Your task to perform on an android device: Complete the lesson 1 of the French language in the Duolingo app
Image 1: 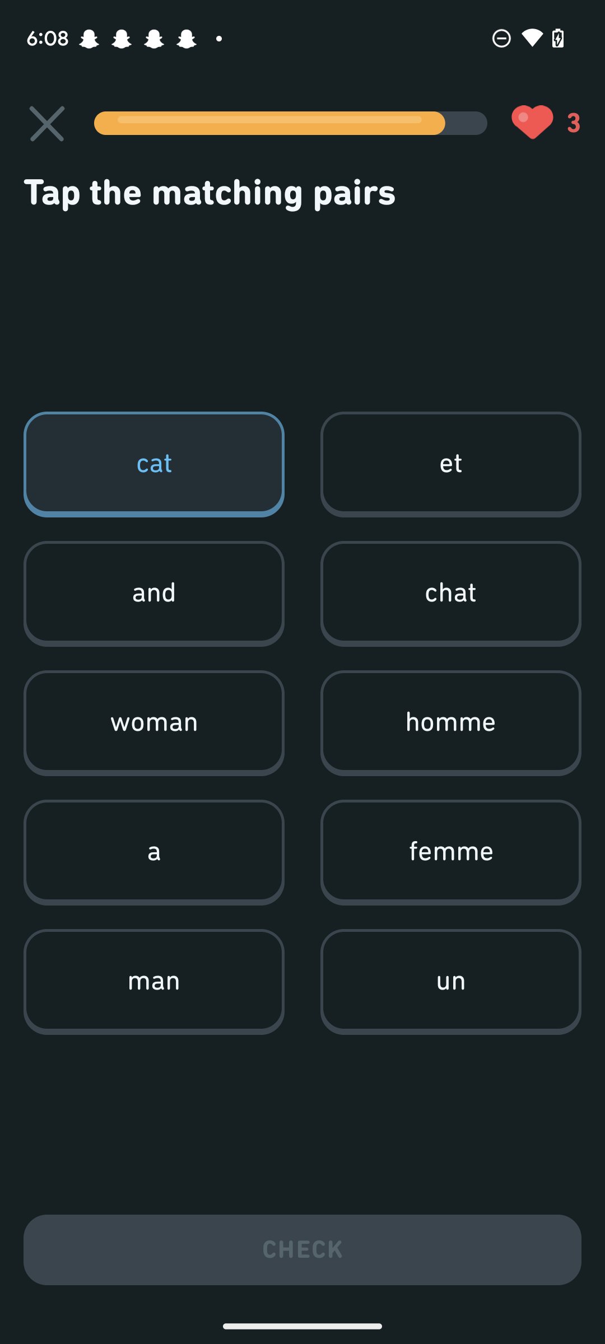
Click on the chat button
Step 1: click (450, 592)
Image 2: 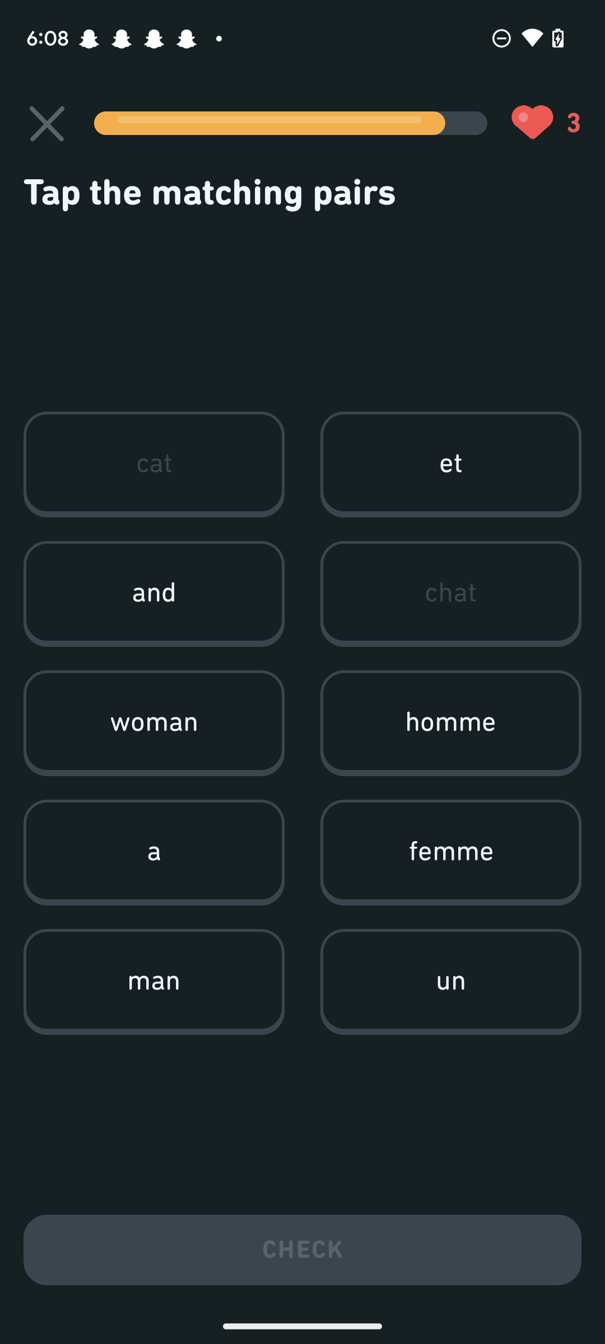
Click on the woman button
Step 2: click (153, 721)
Image 3: 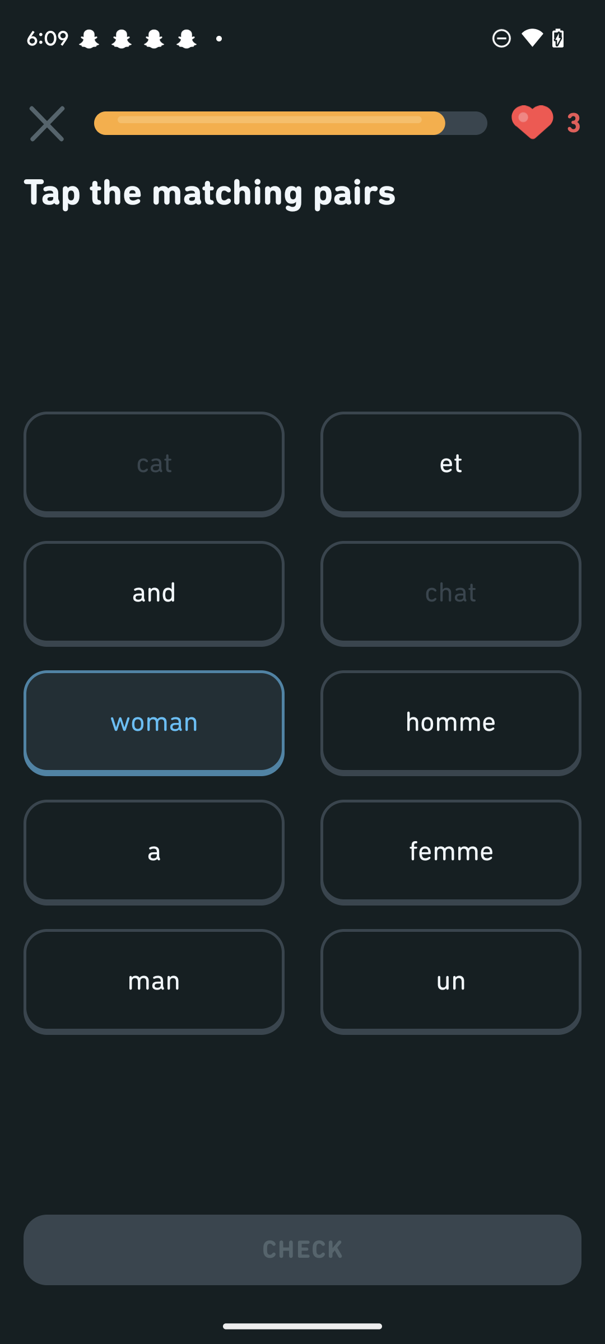
Click on the femme button
Step 3: click (451, 851)
Image 4: 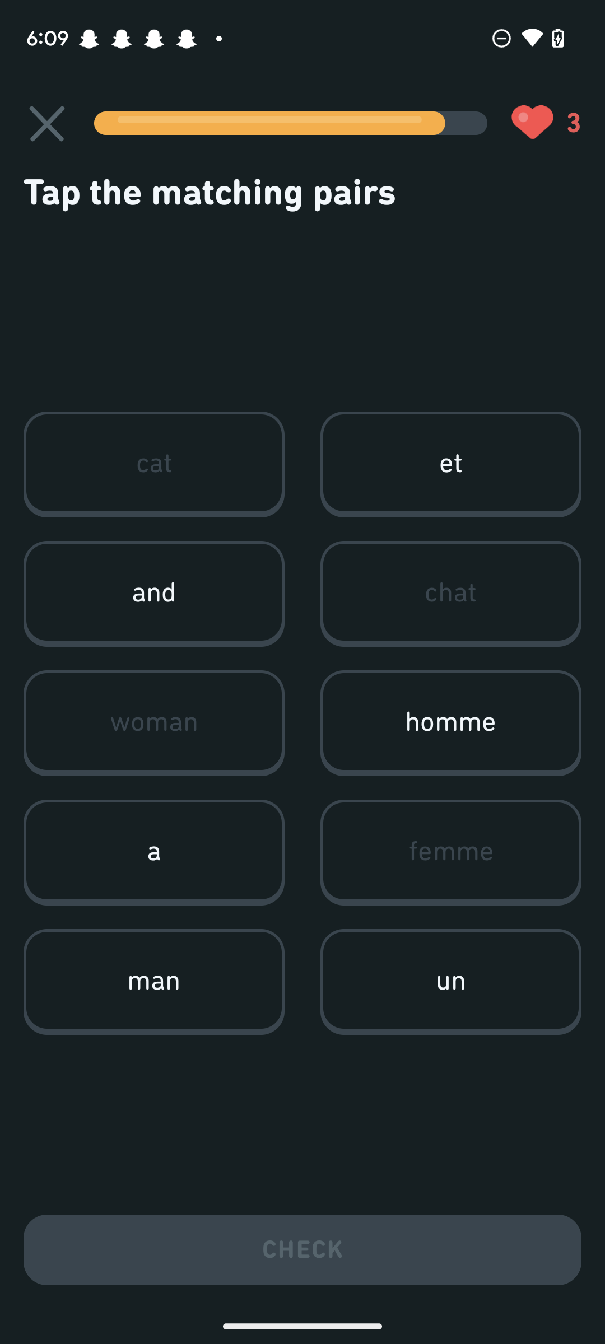
Click on the man button
Step 4: click (153, 980)
Image 5: 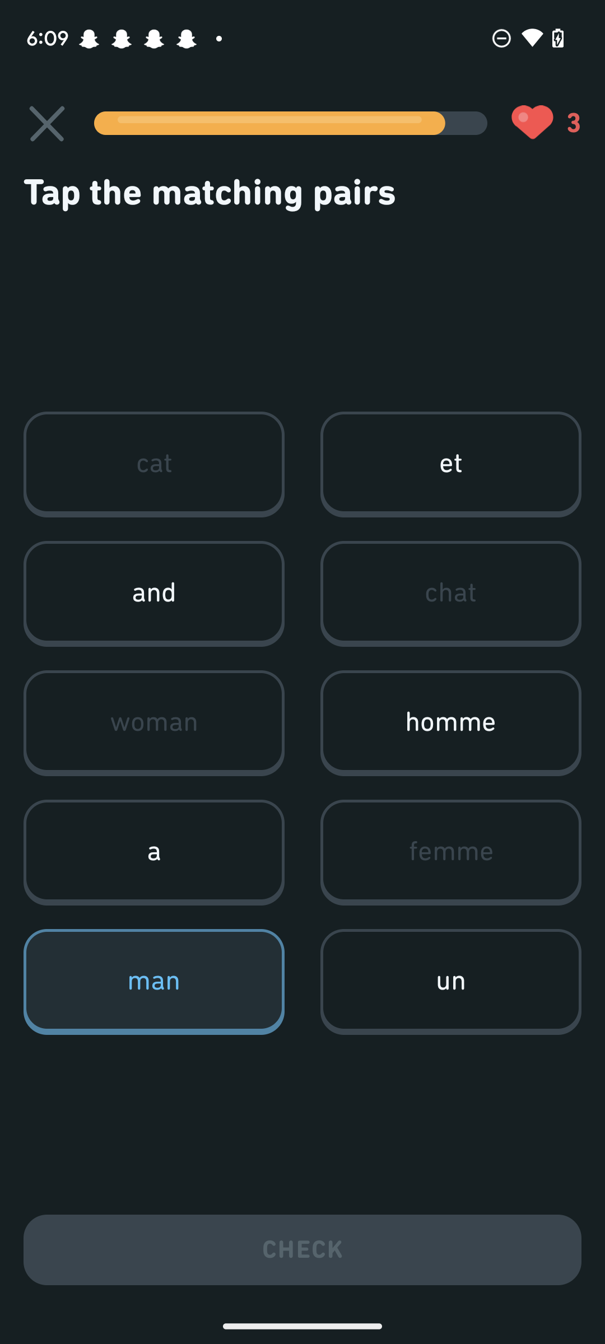
Click on the homme button
Step 5: click (450, 721)
Image 6: 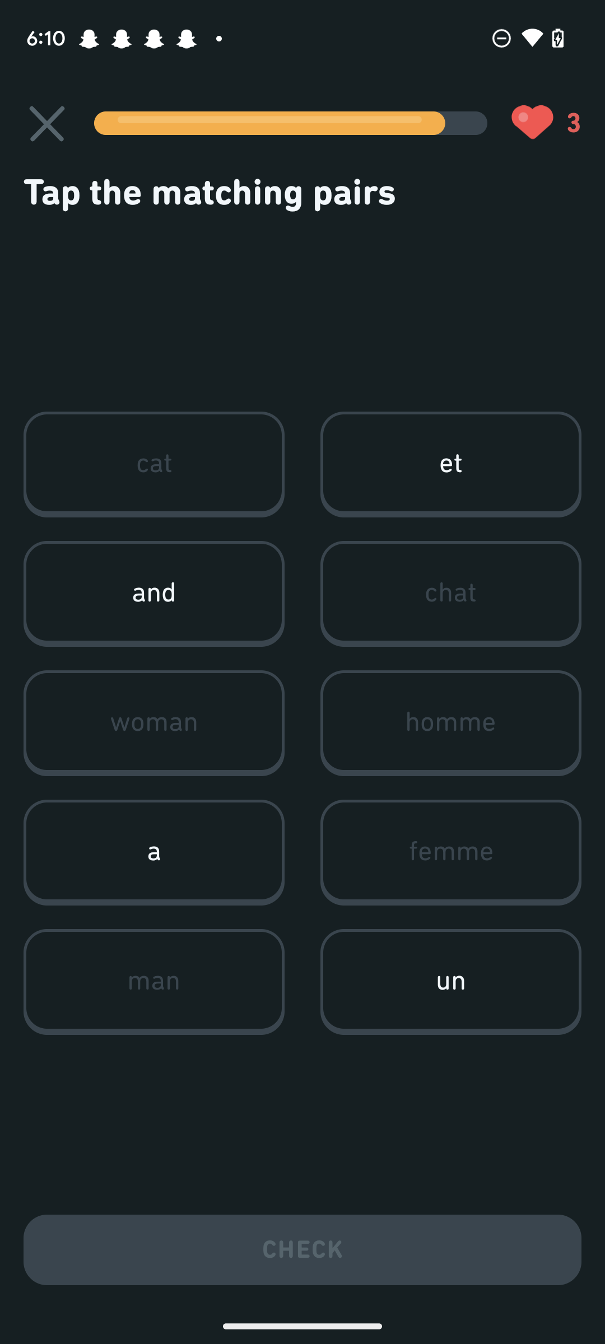
Click on the and button
Step 6: click (153, 592)
Image 7: 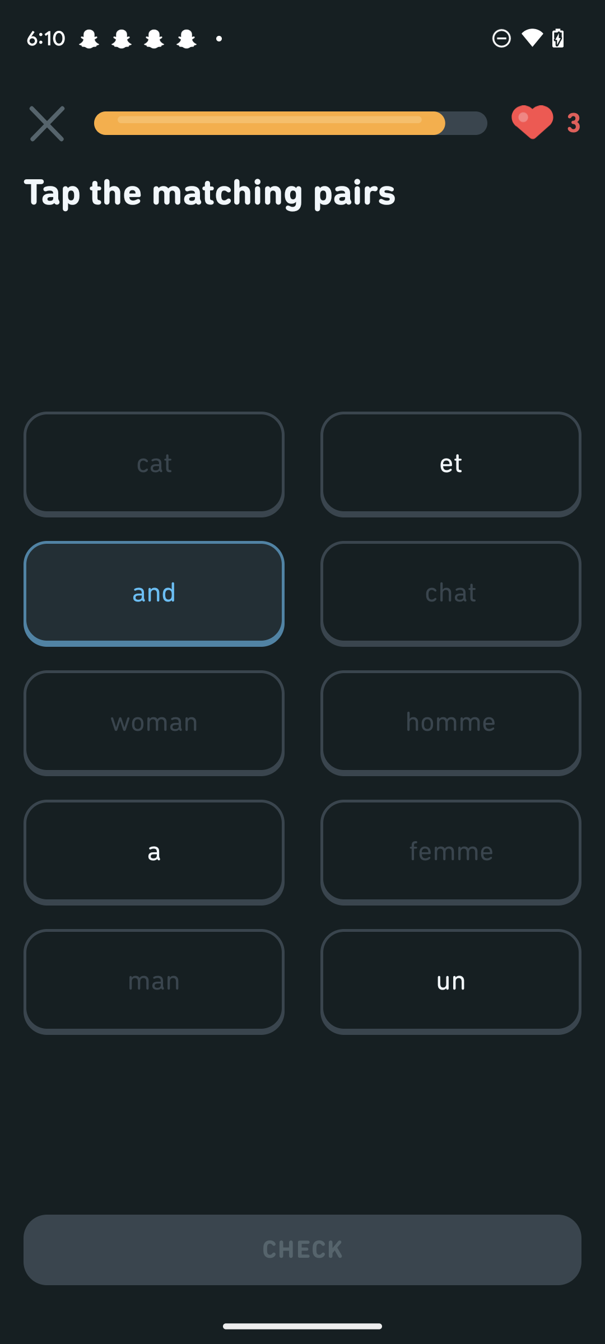
Click on the et button
Step 7: click (450, 463)
Image 8: 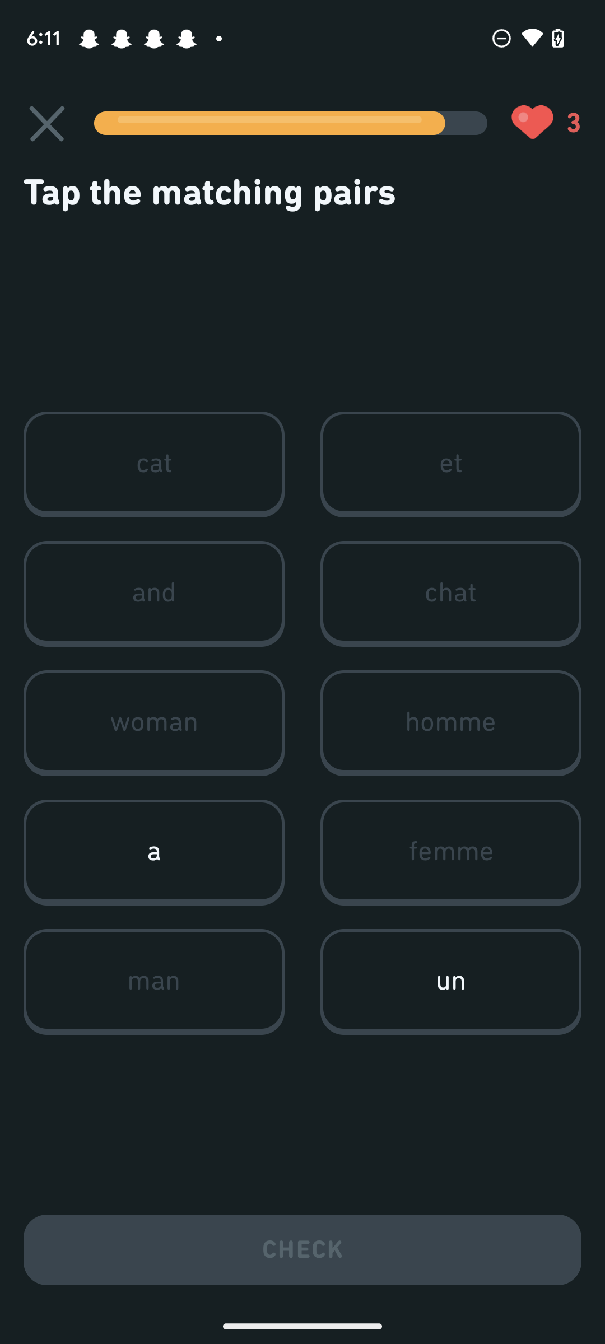
Click on the a button
Step 8: click (154, 852)
Image 10: 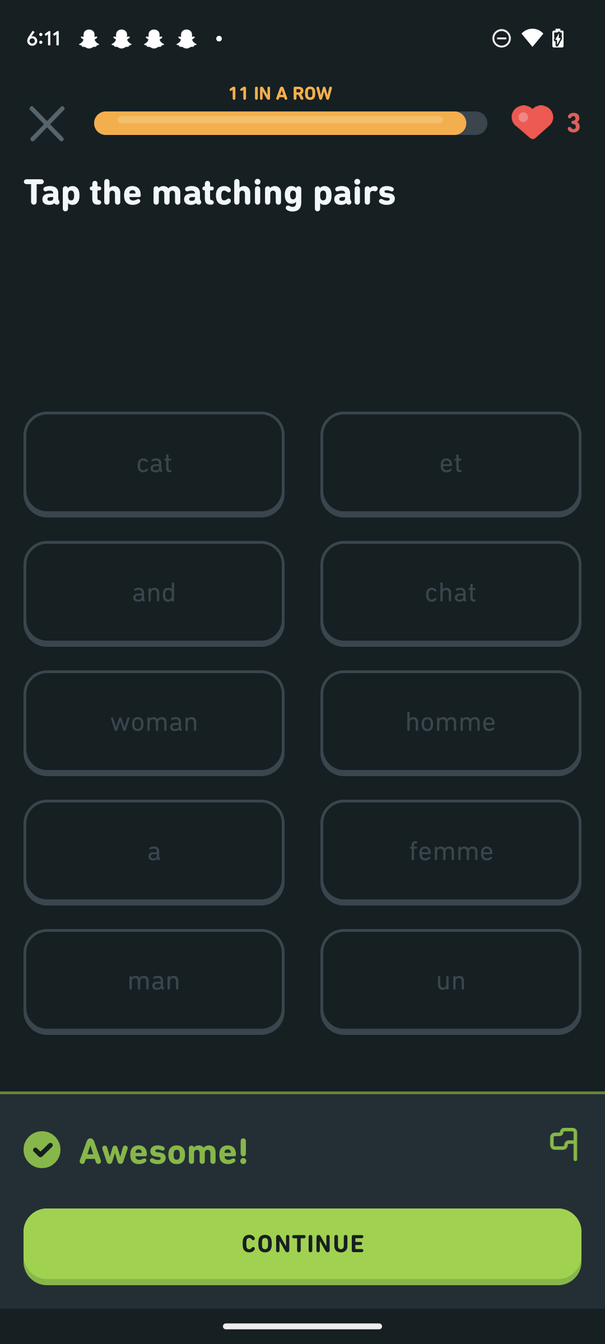
Click on the continue button
Step 10: click (302, 1247)
Image 11: 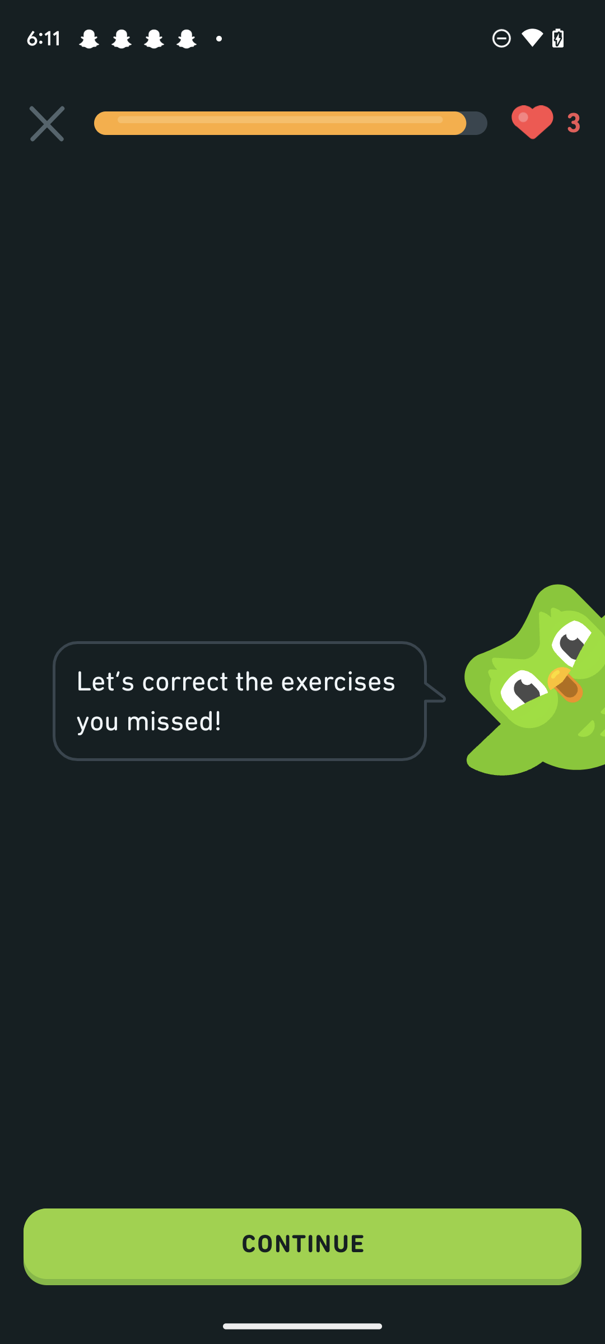
Click on the continue button
Step 11: click (302, 1247)
Image 12: 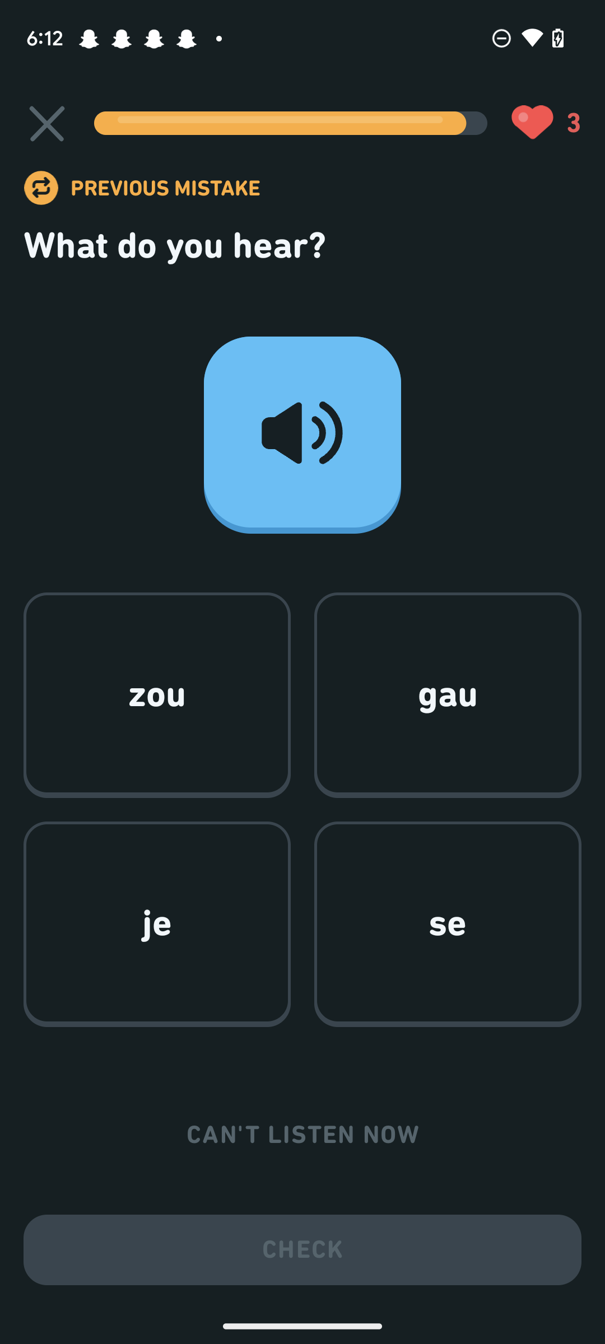
Click on the gau button
Step 12: click (448, 694)
Image 13: 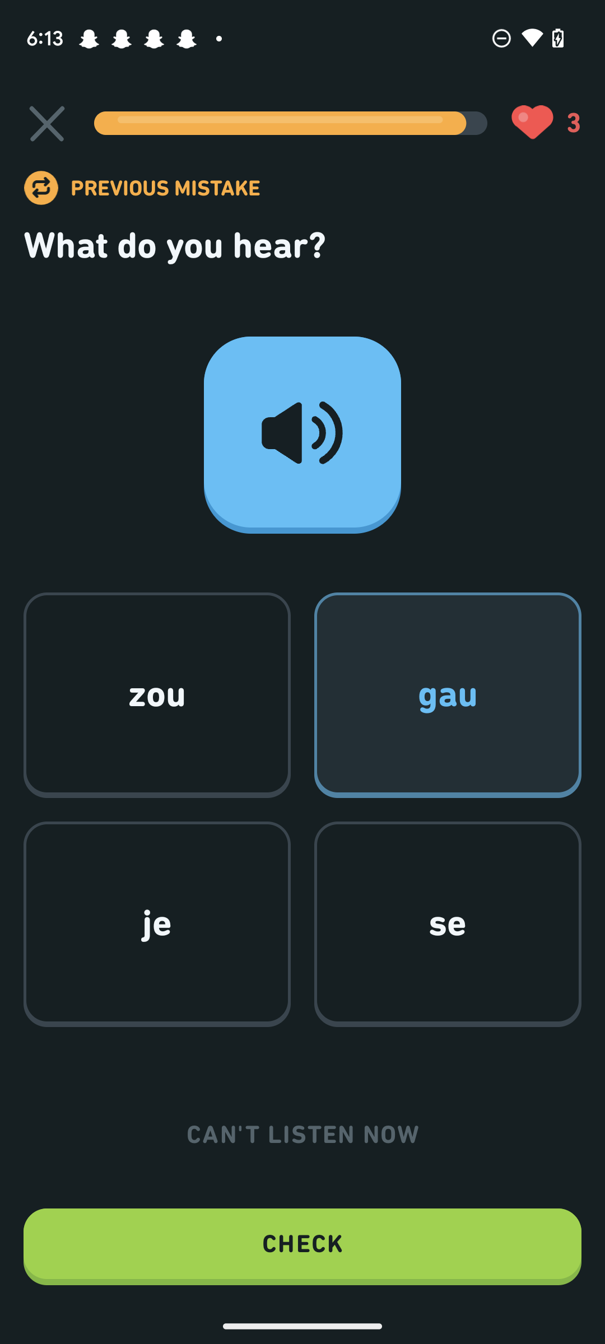
Click on the je button
Step 13: click (157, 923)
Image 14: 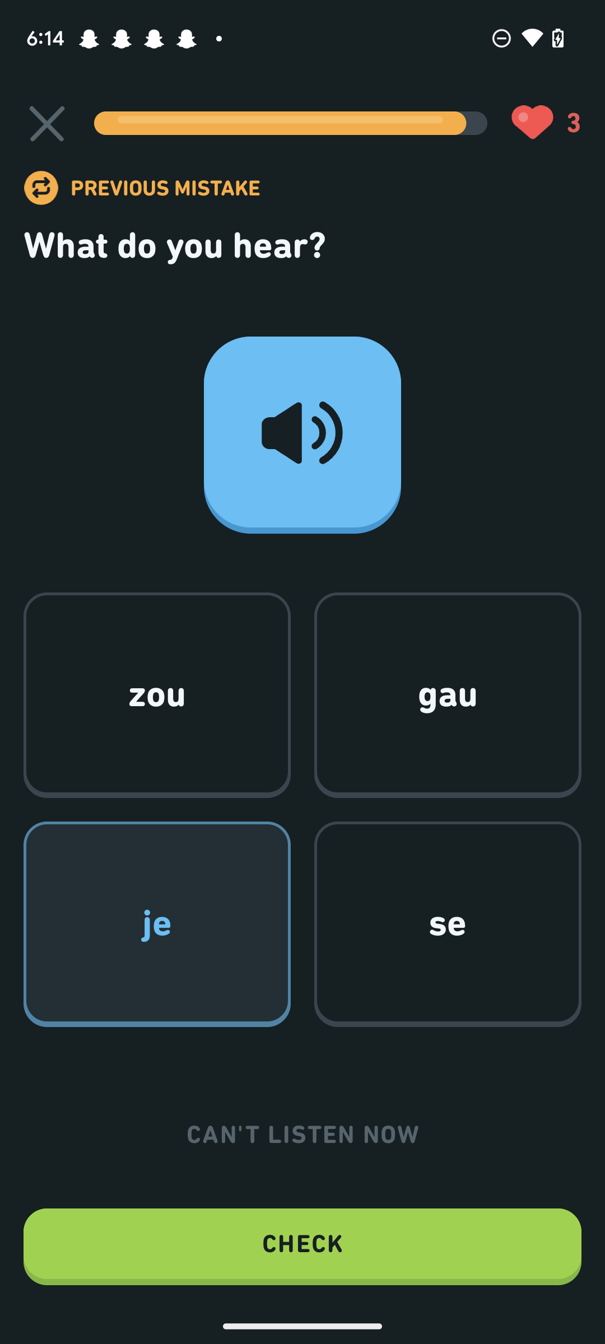
Click on the check button
Step 14: click (302, 1247)
Image 15: 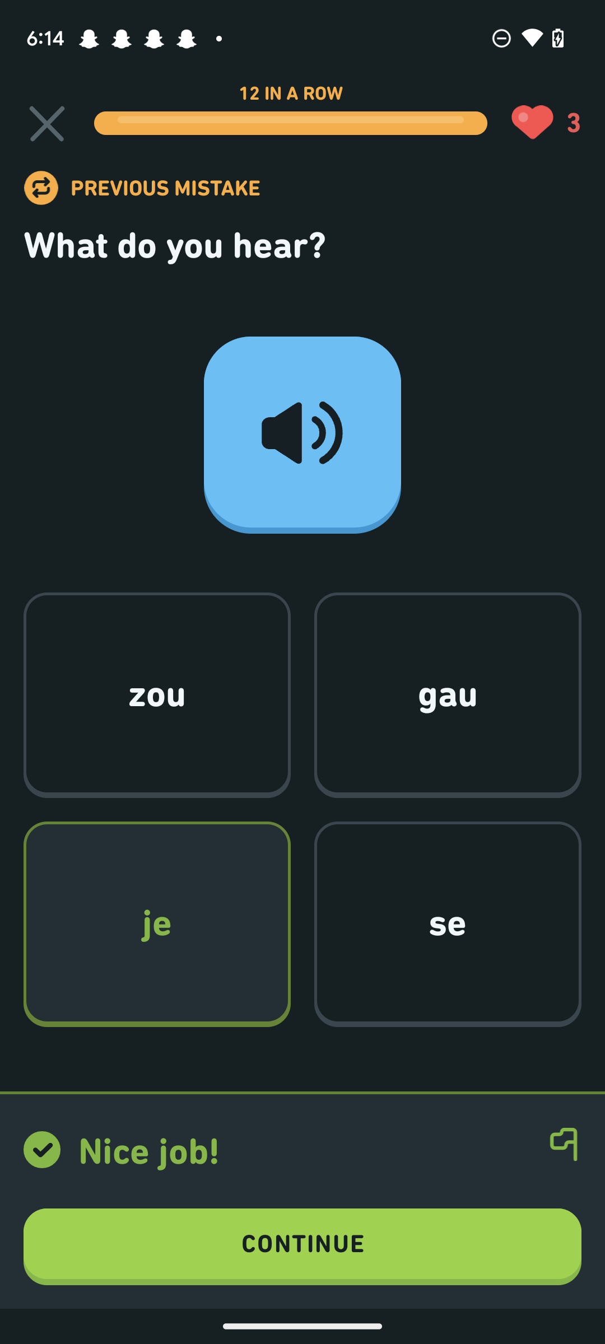
Click on the continue button
Step 15: click (302, 1247)